Your task to perform on an android device: Share your current location via Gmail to dbwscratch.test.id4@gmail.com
Image 0: 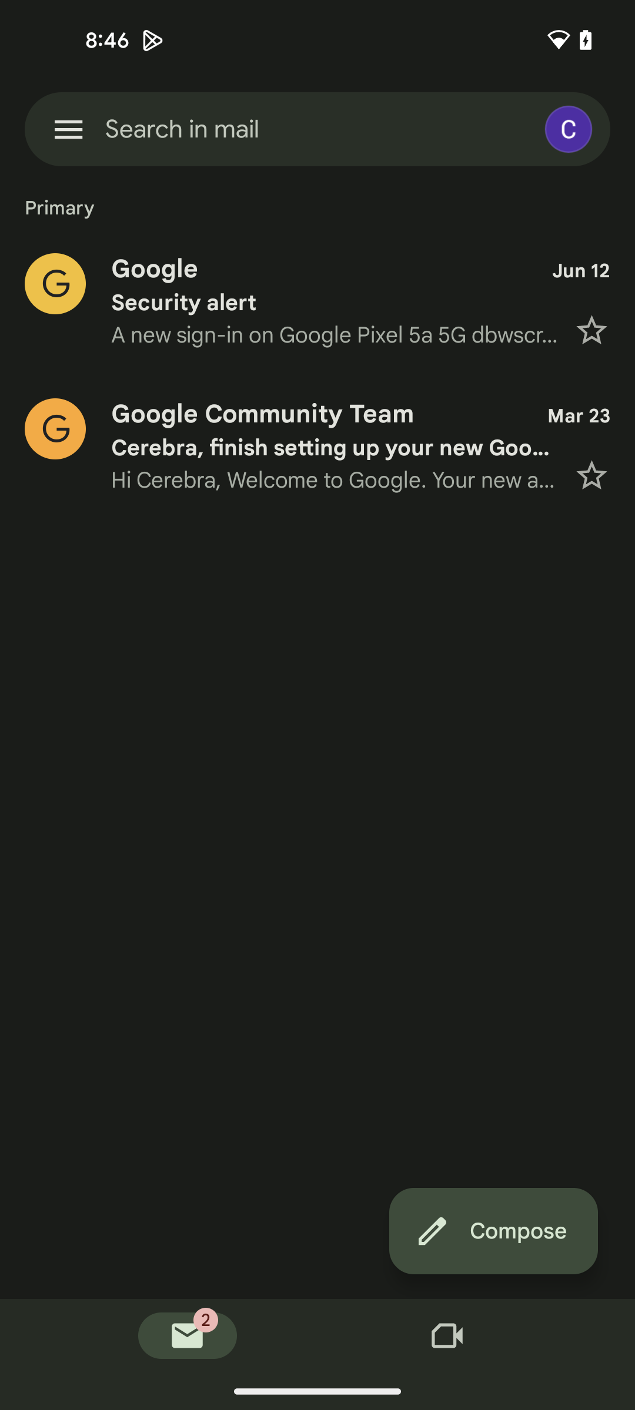
Open Maps App
Step 0: open app "Maps"
Image 1: 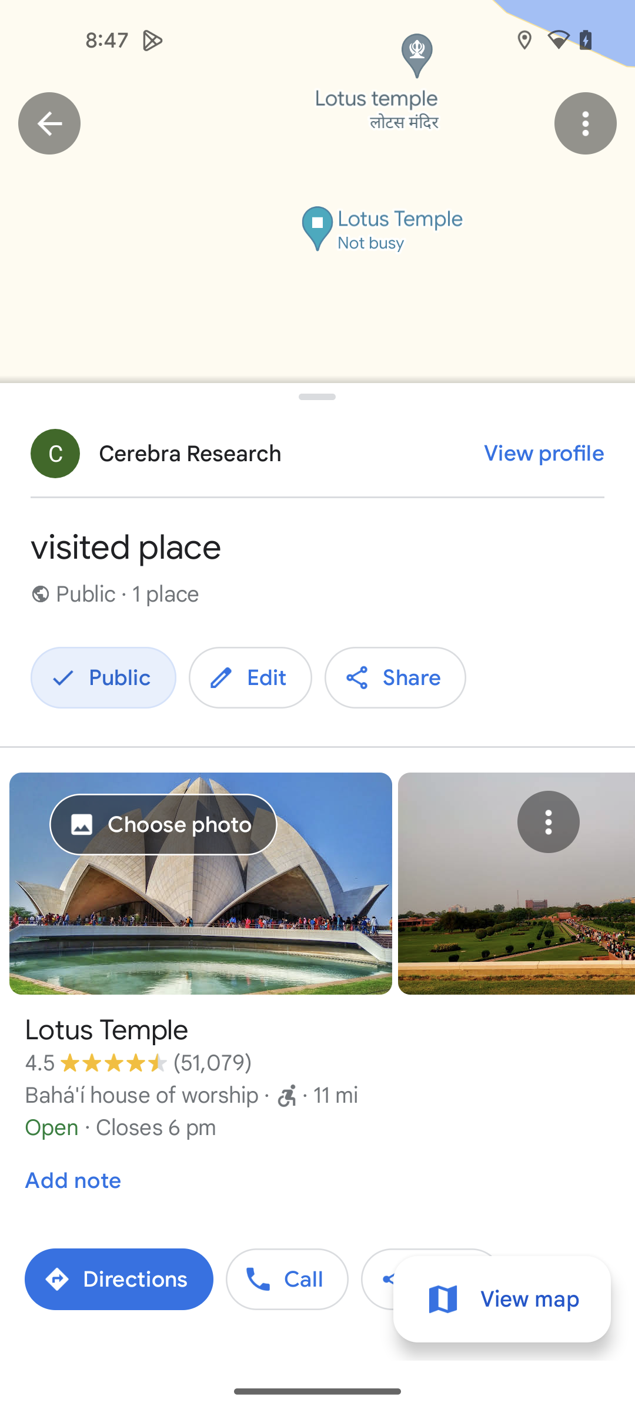
Get back to Maps Homepage
Step 1: press back button
Image 2: 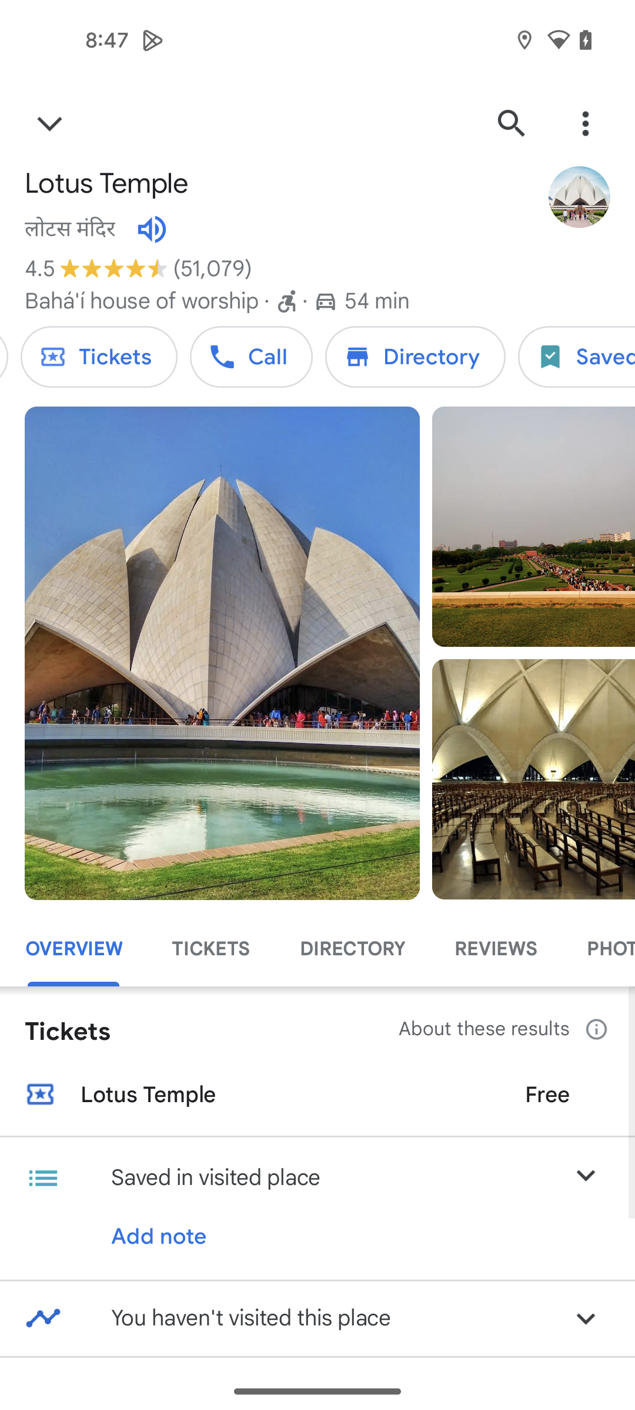
Get back to Maps Homepage
Step 2: press back button
Image 3: 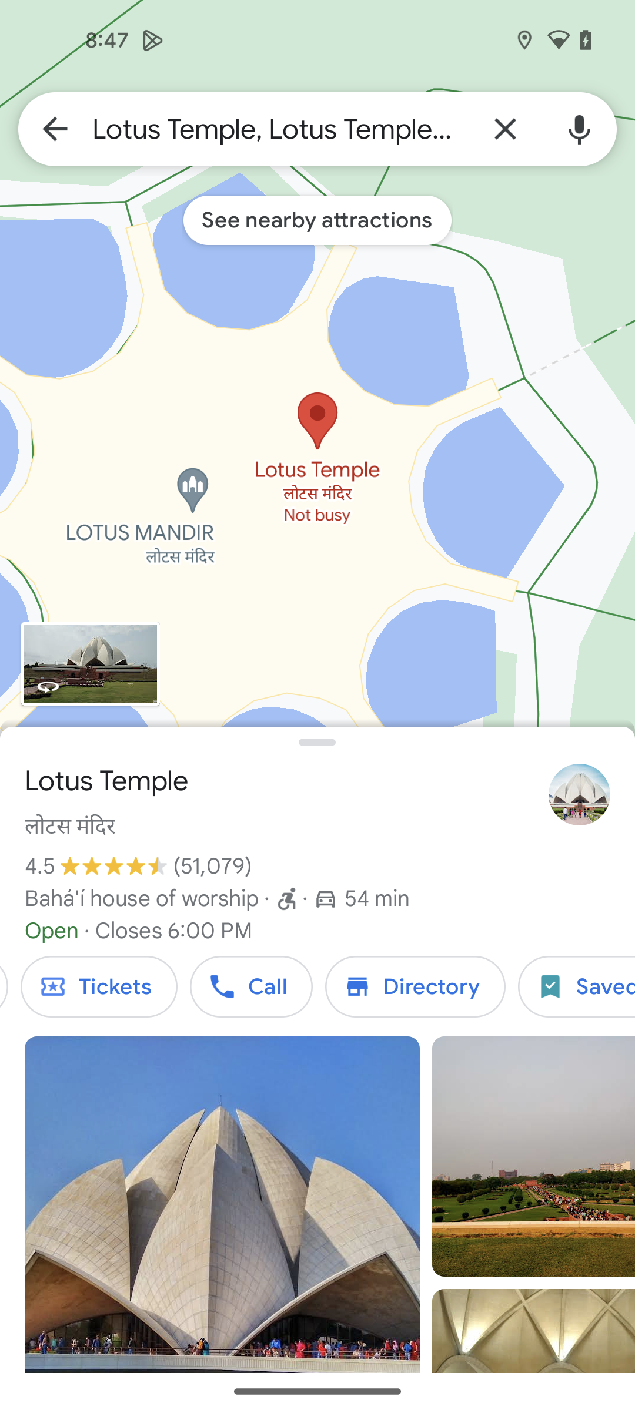
Get back to Maps Homepage
Step 3: press back button
Image 4: 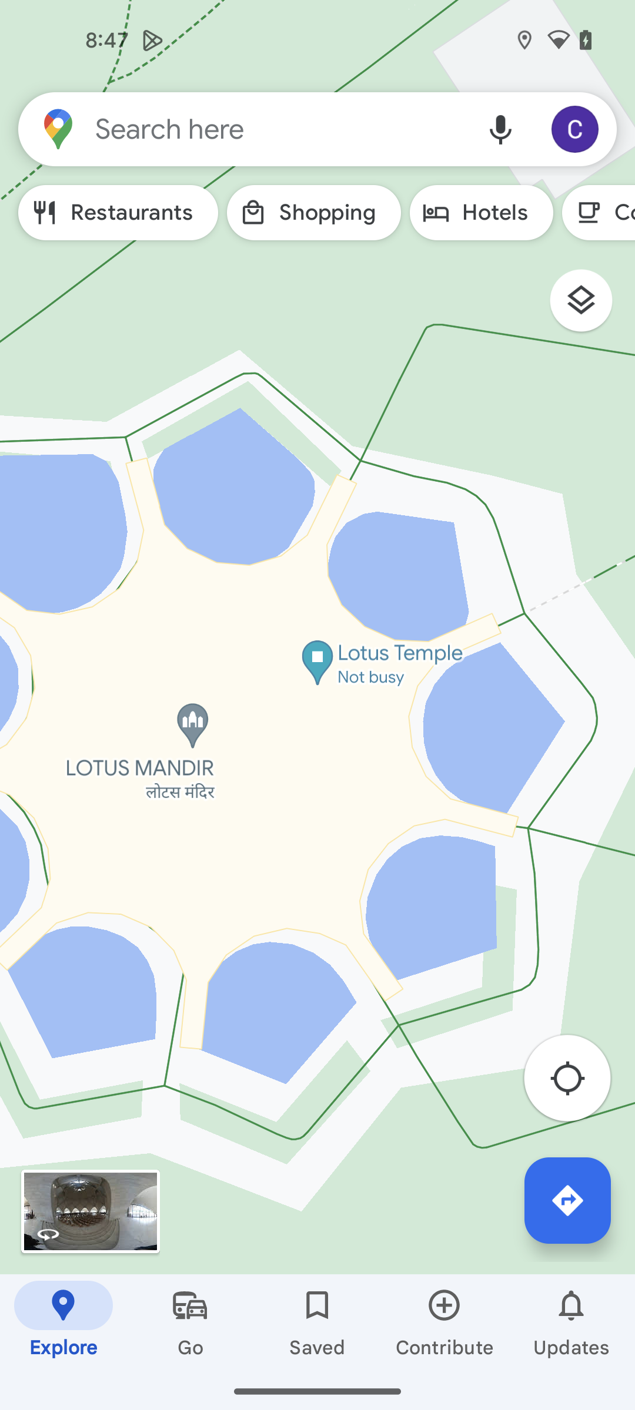
click on the profile icon at the top right corner
Step 4: click (577, 129)
Image 5: 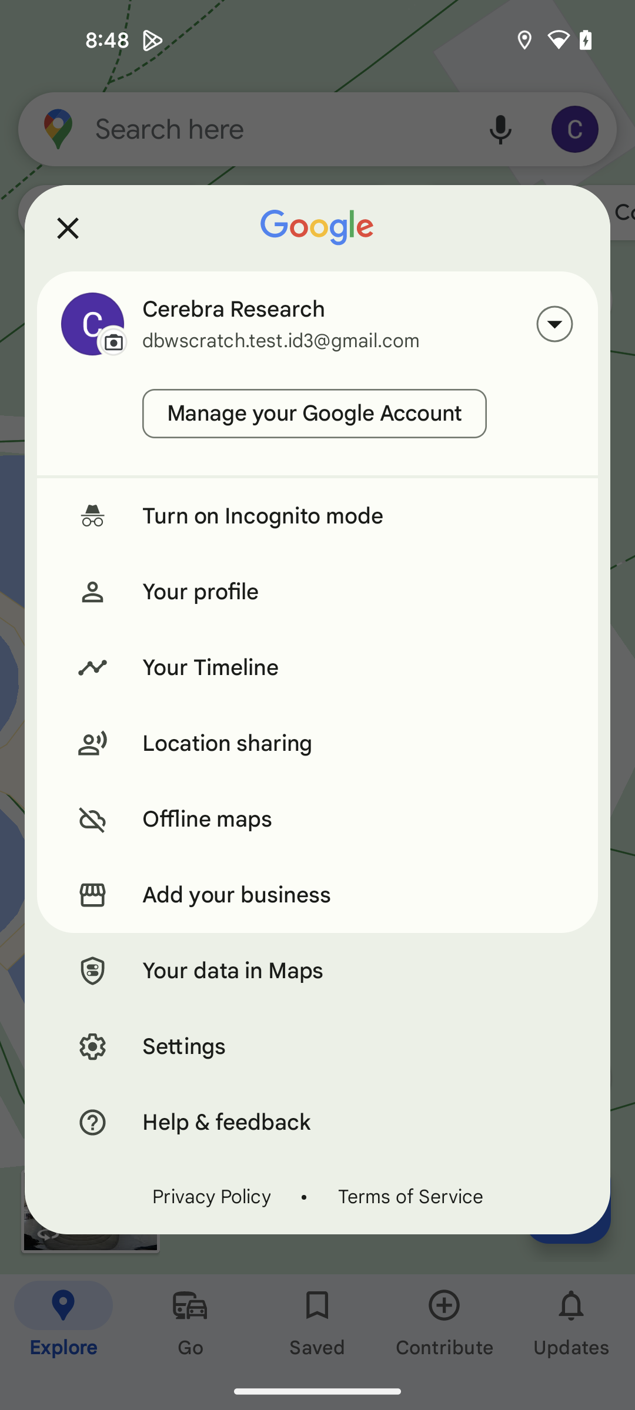
Go to the Location sharing option
Step 5: click (357, 743)
Image 7: 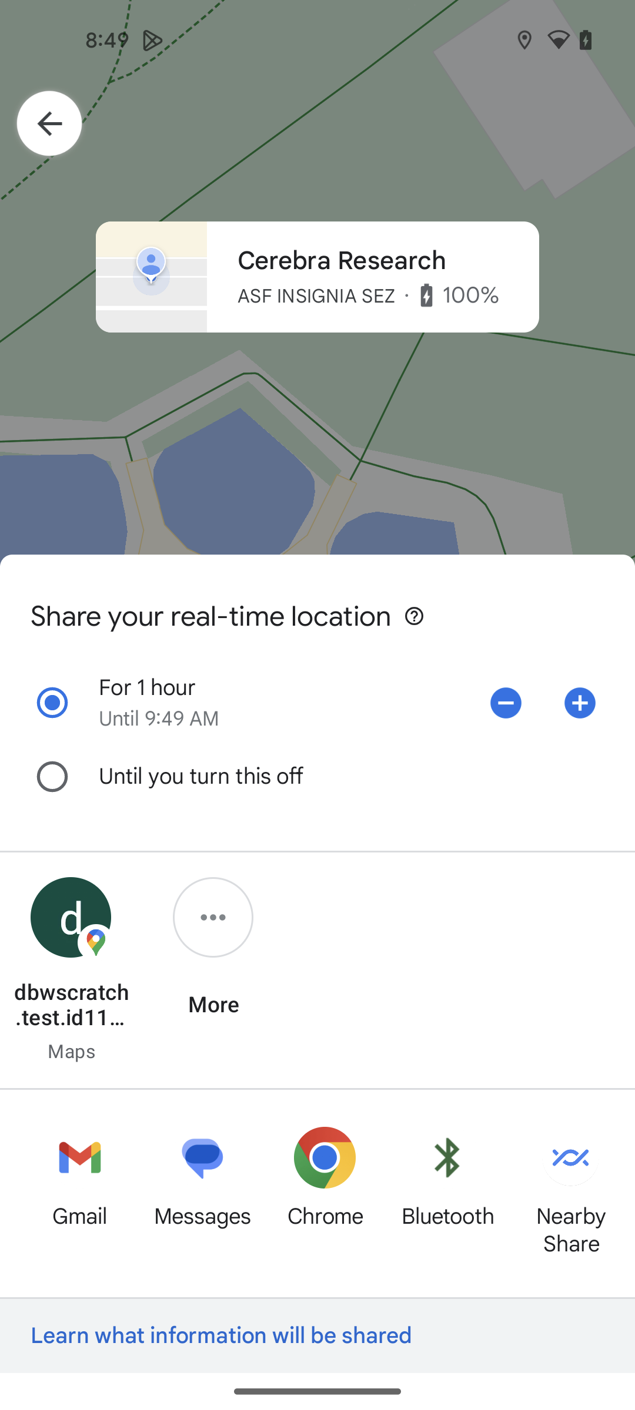
Choose Gmail sharing mode
Step 7: click (79, 1157)
Image 8: 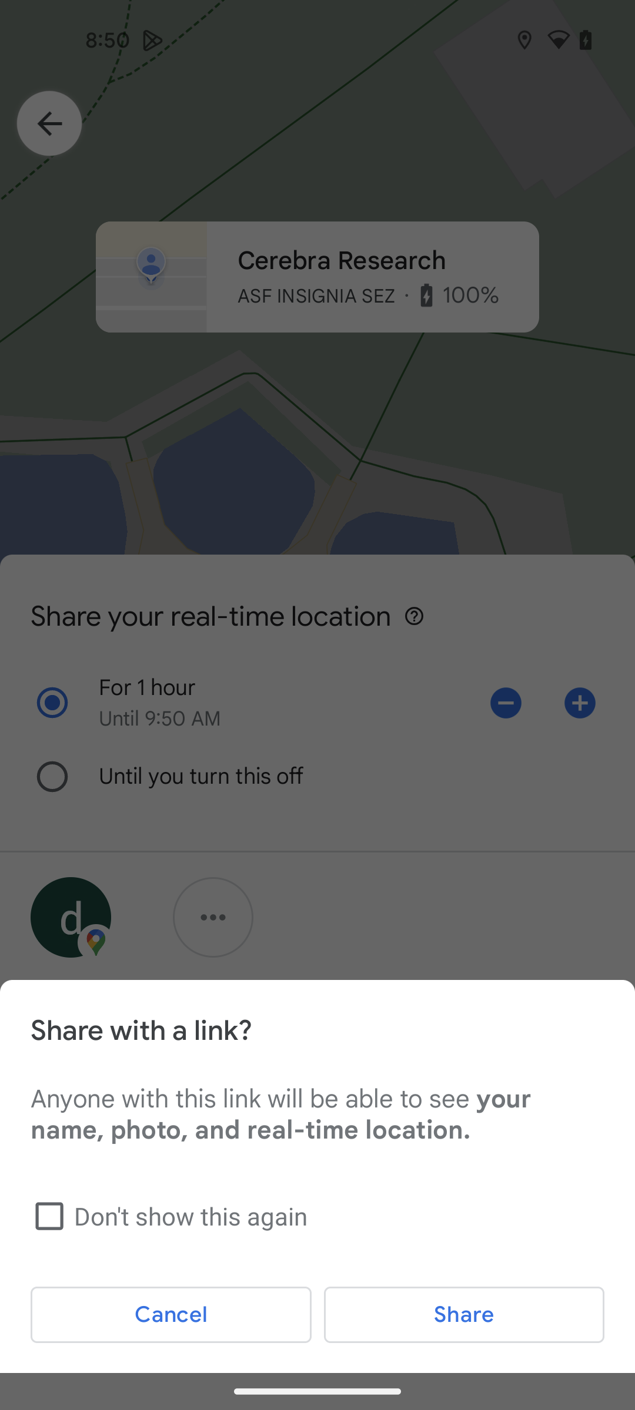
Click on Share button in the pop up
Step 8: click (464, 1315)
Image 9: 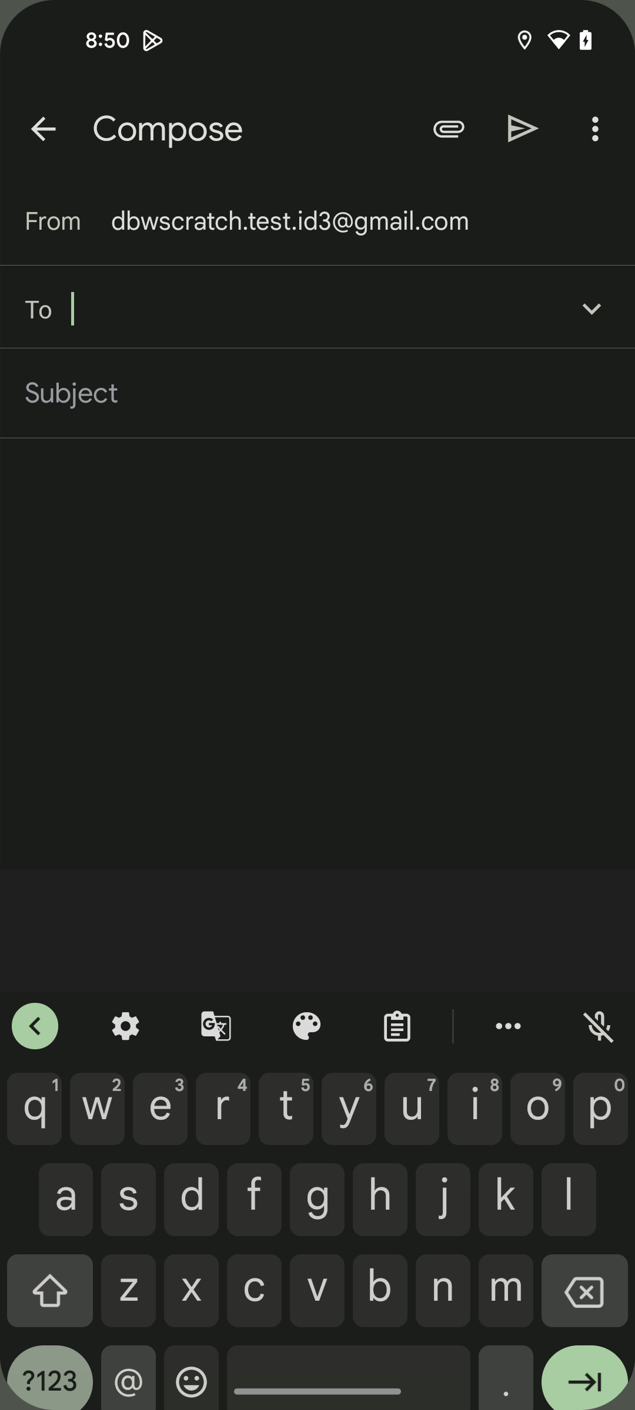
Enter the recipient email as dbwscratch.test.id4@gmail.com
Step 9: type "dbwscratch.test.id4@gmail.com"
Image 10: 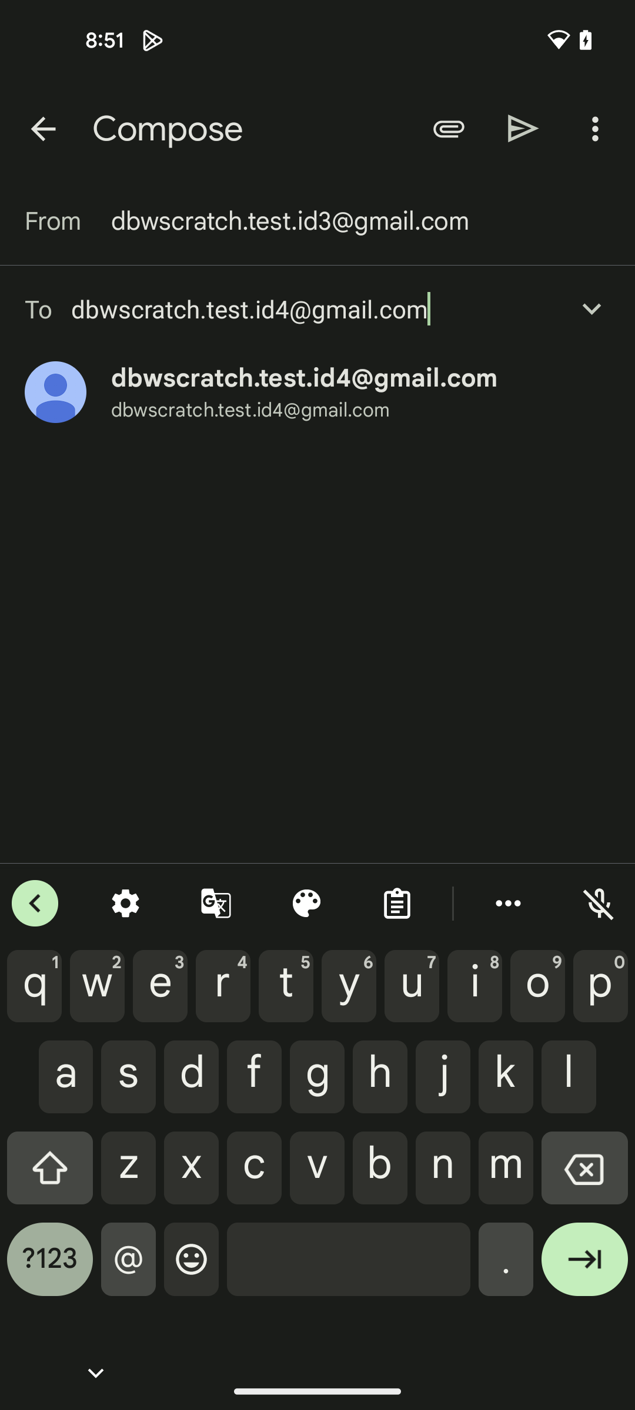
Click on the gmail id result
Step 10: click (304, 378)